Your task to perform on an android device: I want to gift a pair of sneakers to my friend Thomas on his birthday. Search for Sneakers shoes in the Tata Cliq app.
Image 0: 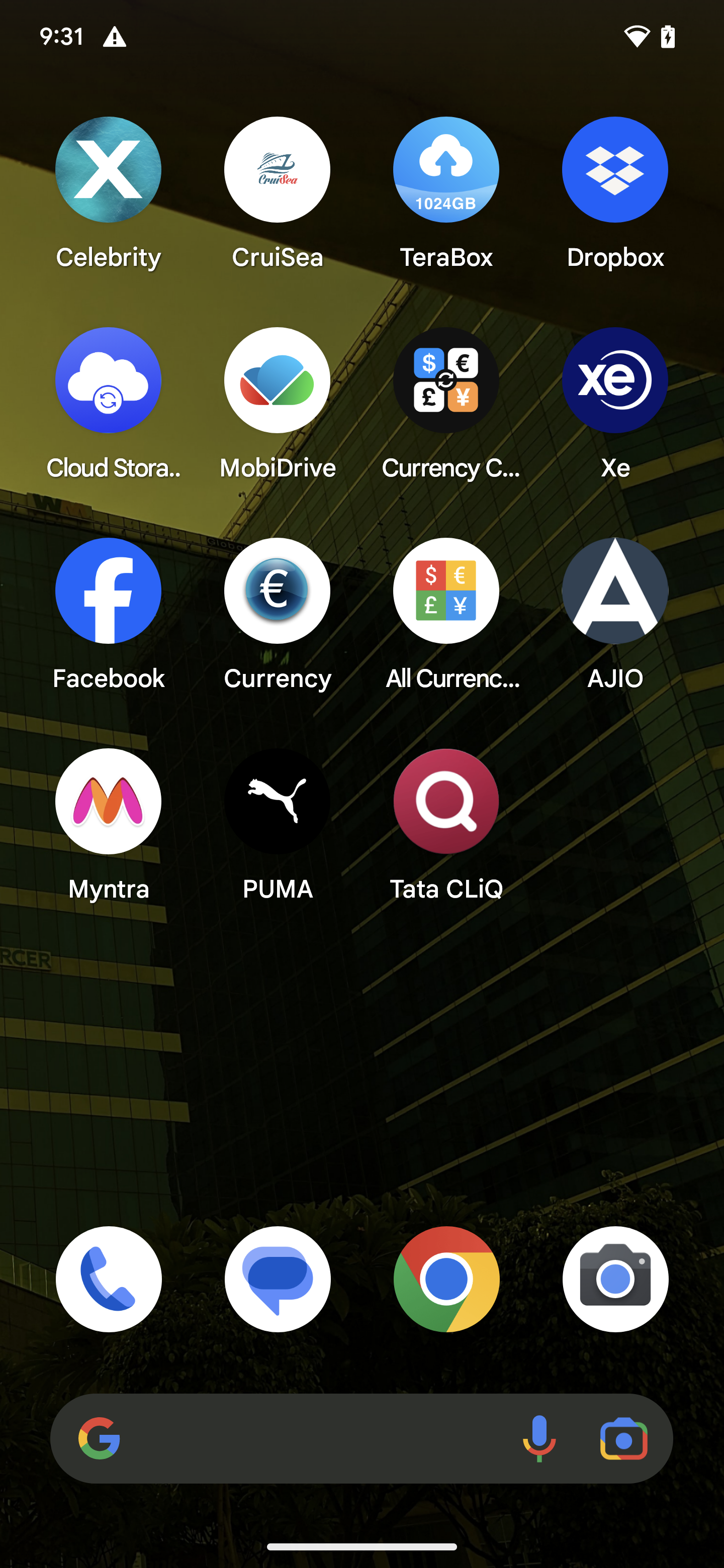
Open Tata CLiQ app to view shoes
Step 0: open app "Tata CLiQ"
Image 1: 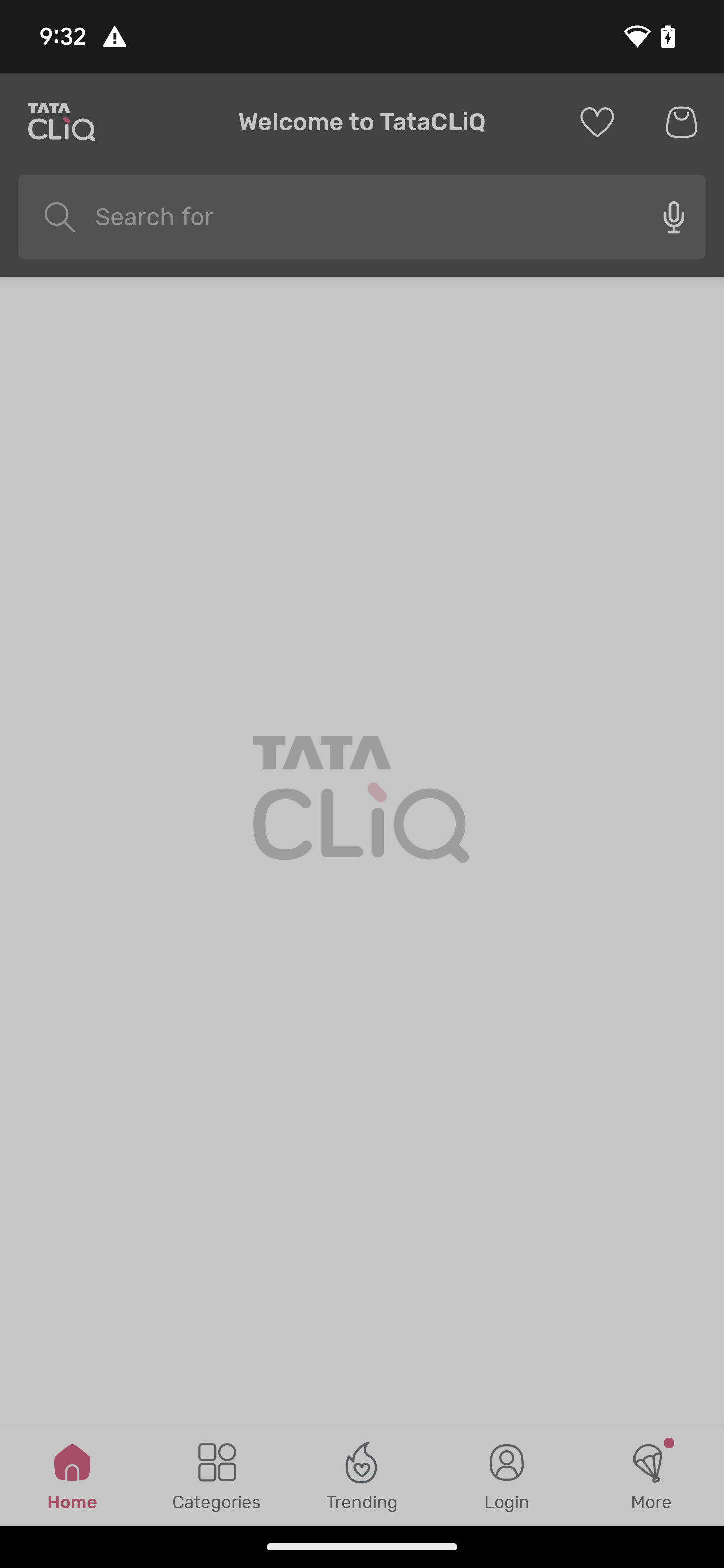
Open Tata CLiQ app to view shoes
Step 1: wait
Image 2: 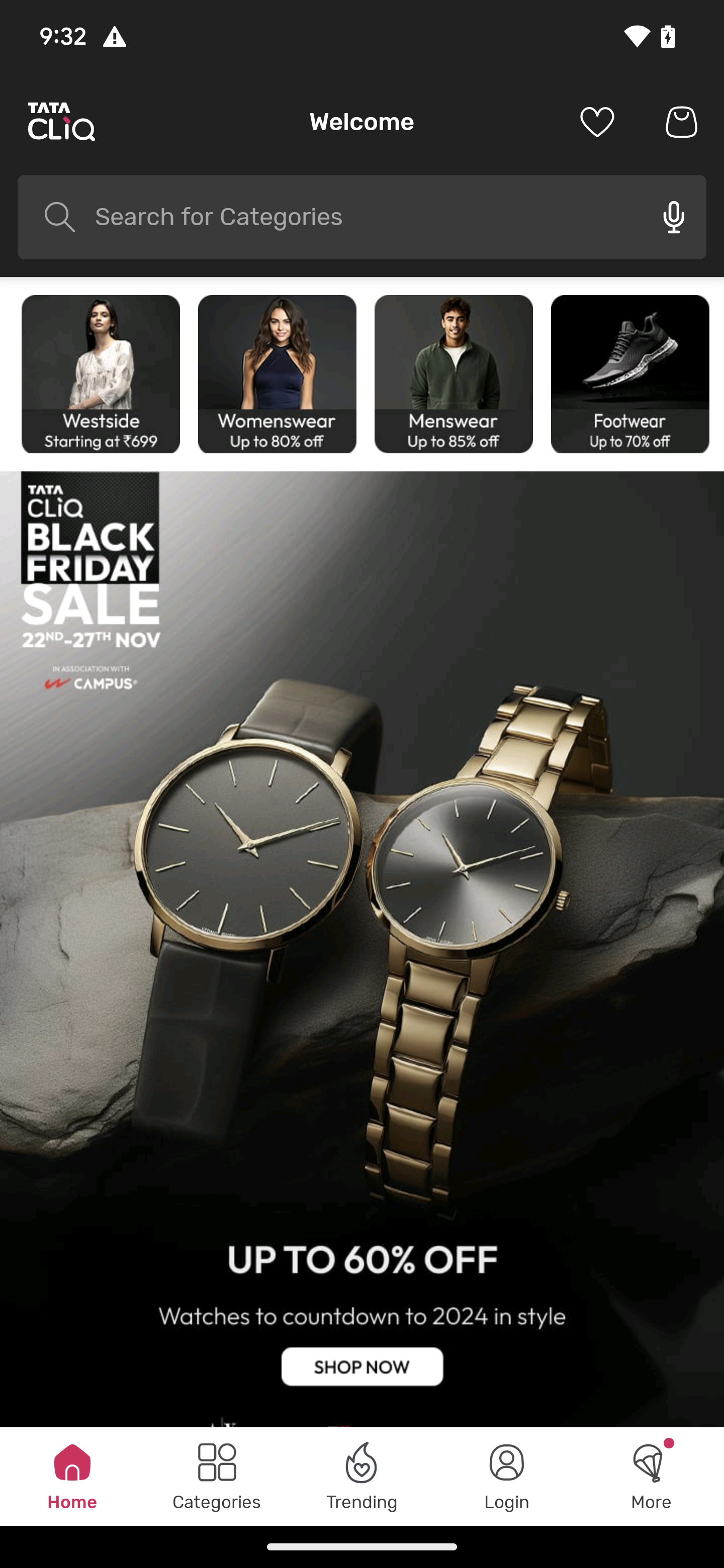
Click on the search icon 
Step 2: click (348, 234)
Image 3: 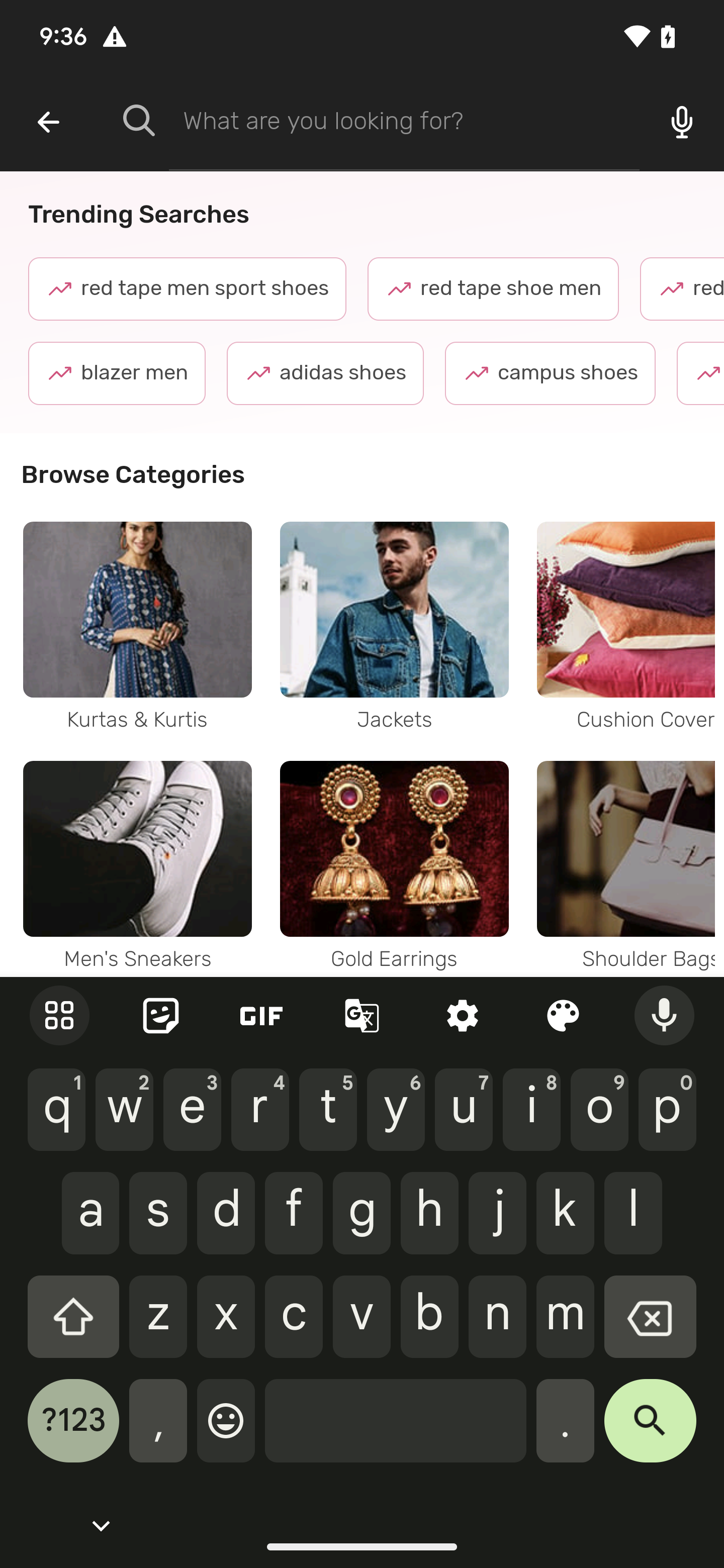
Type Shoes for men in the search bar
Step 3: type "Shoes for mens"
Image 4: 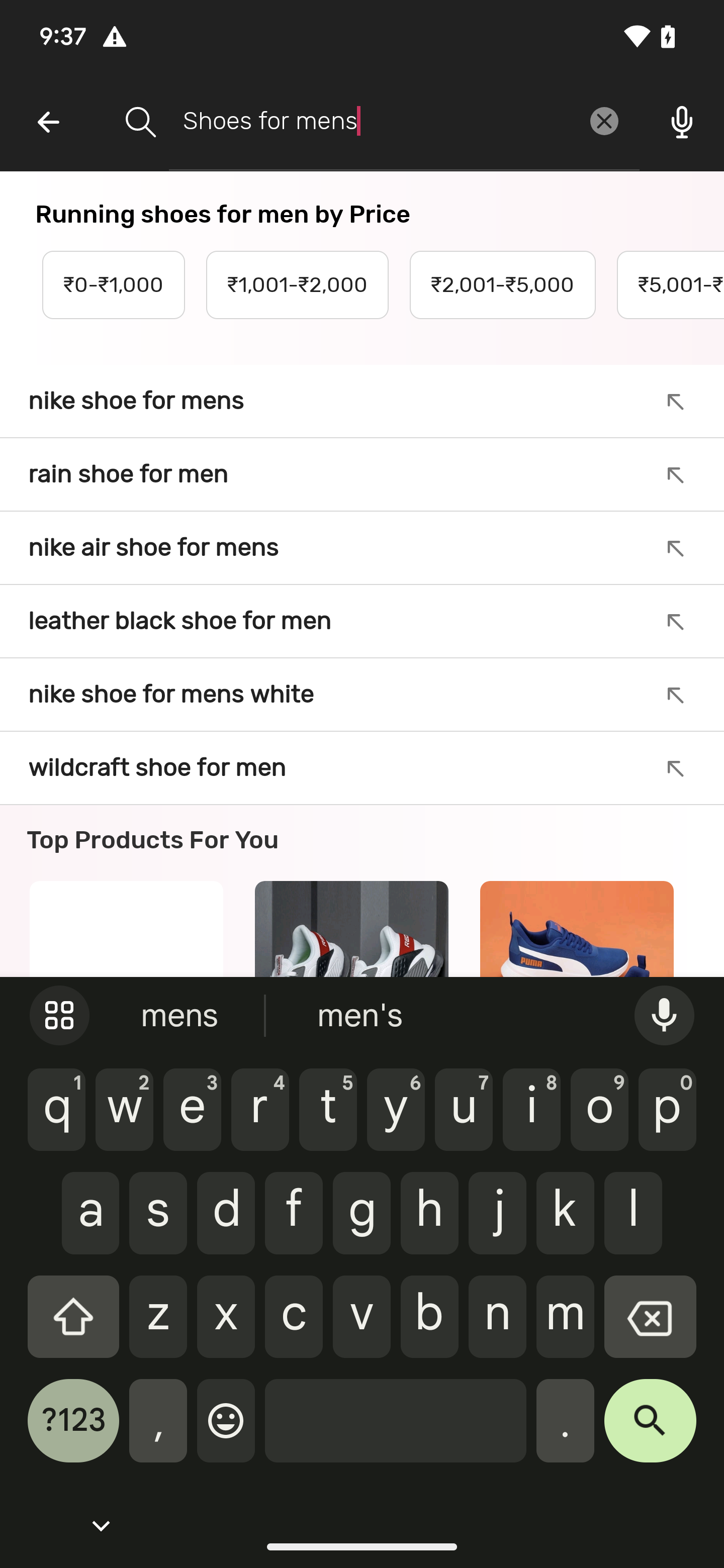
Click on the Search icon at the bottom right corner of the keyboard
Step 4: click (650, 1431)